Your task to perform on an android device: All my work is finished on the Gmail app so sign out on the Gmail app.
Image 0: 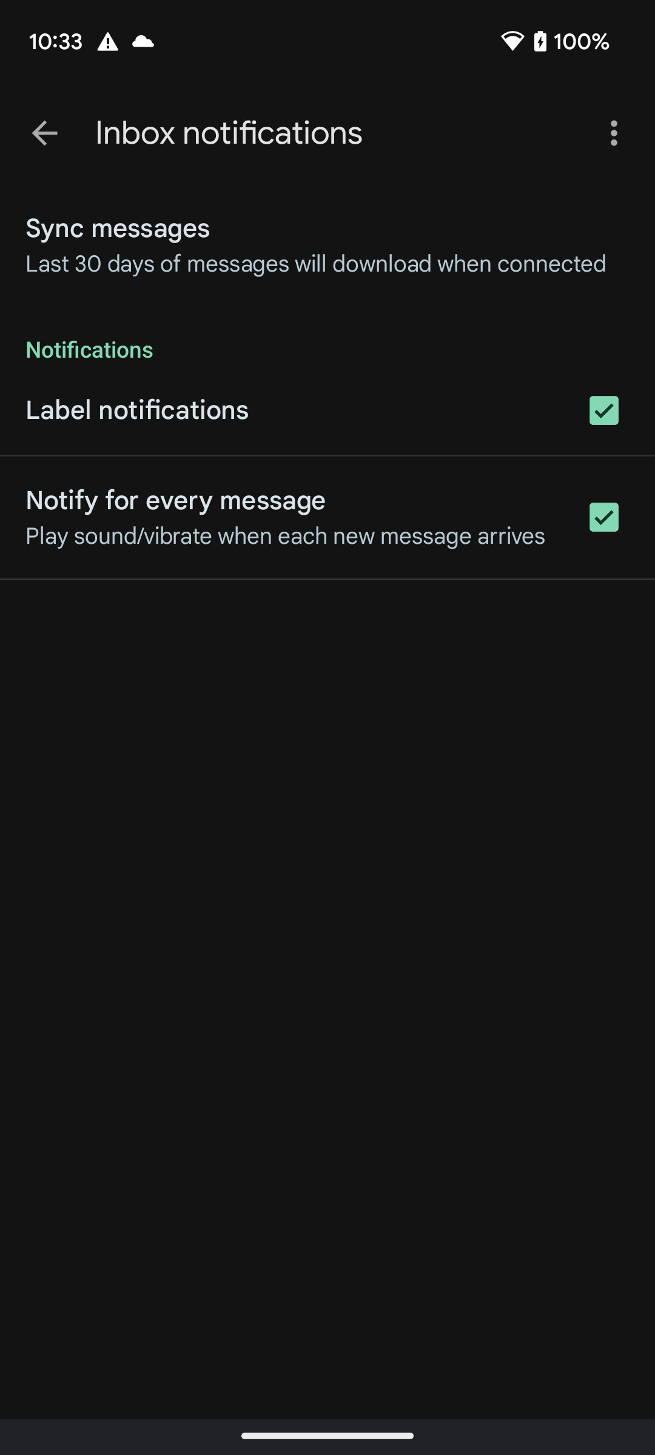
Go back to the previous page 
Step 0: press back button
Image 2: 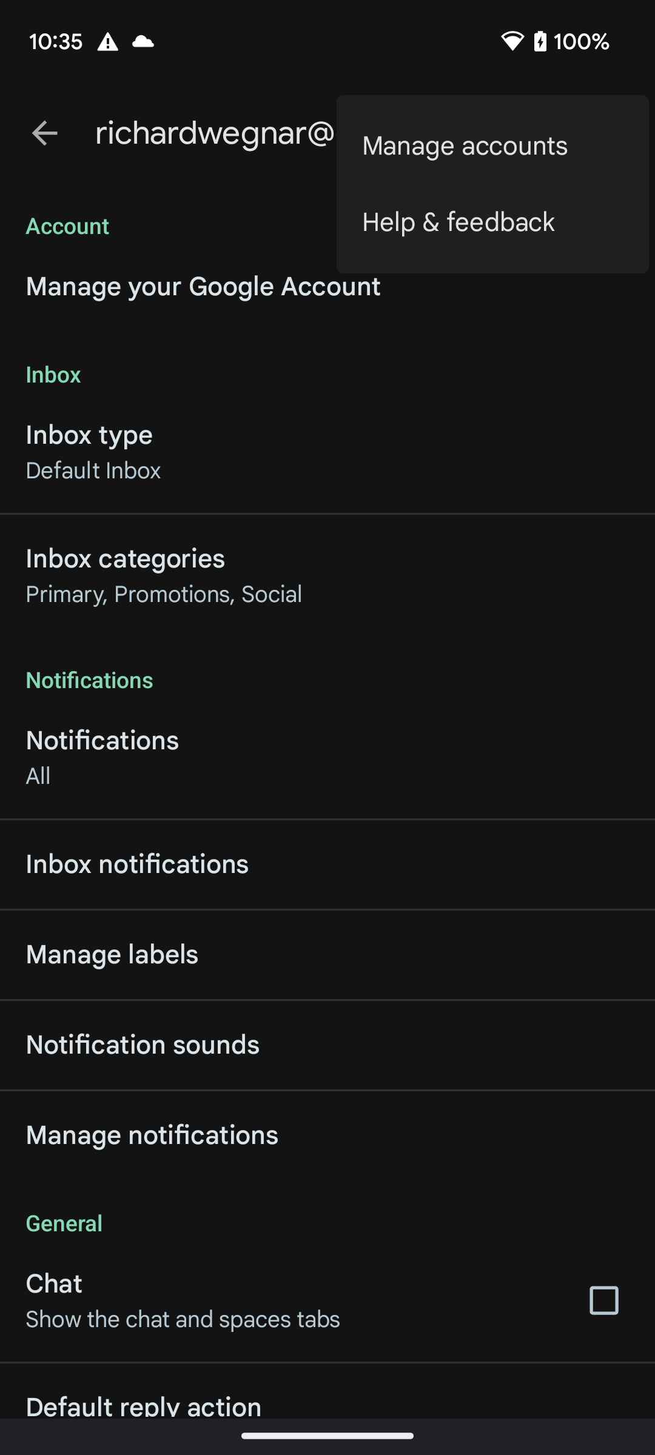
Click on the Manage accounts option to view the sign out option
Step 2: click (492, 146)
Image 3: 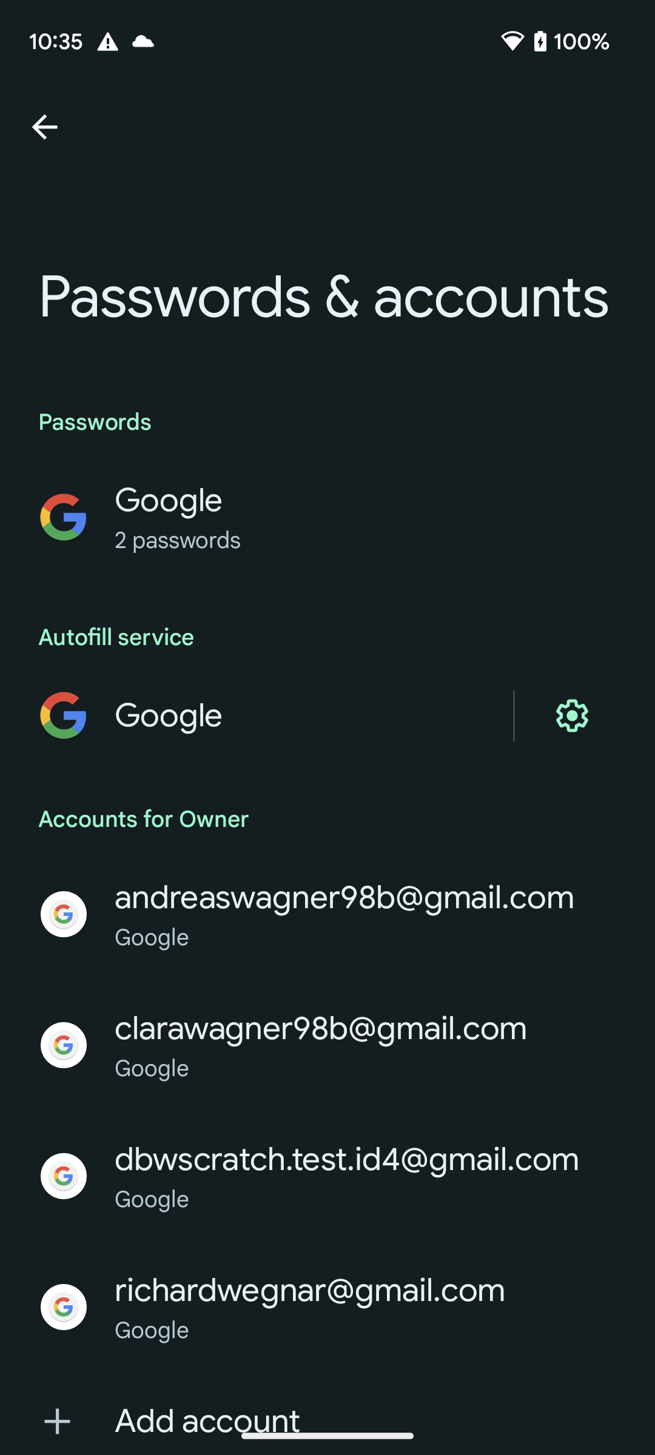
Click on the my account richardwagner@gmail.com to view the sign out option
Step 3: click (310, 1290)
Image 4: 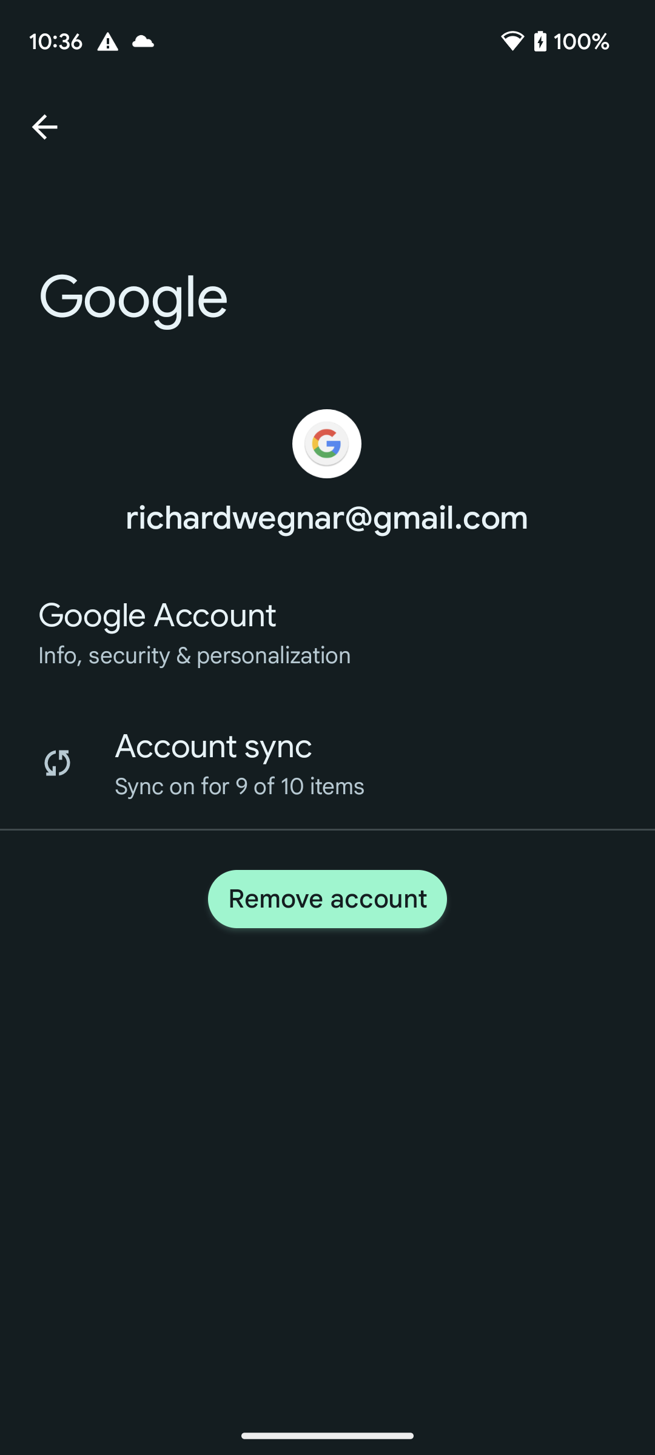
Click on the Remove account option to sign out on the Gmail app.
Step 4: click (327, 898)
Image 5: 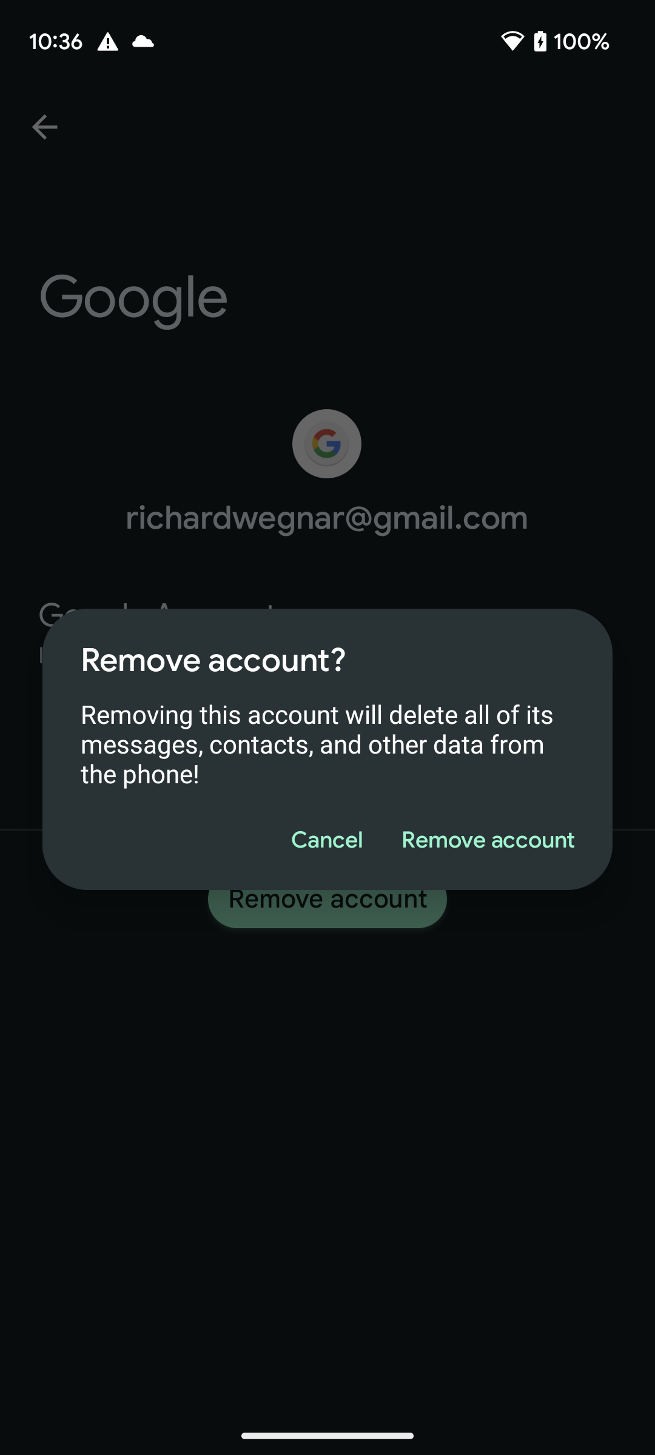
Click on the Remove account button to sign out on the Gmail app.
Step 5: click (487, 840)